Your task to perform on an android device: In the Google Maps app, find the "Pete's Kitchen" place for dinner.
Image 0: 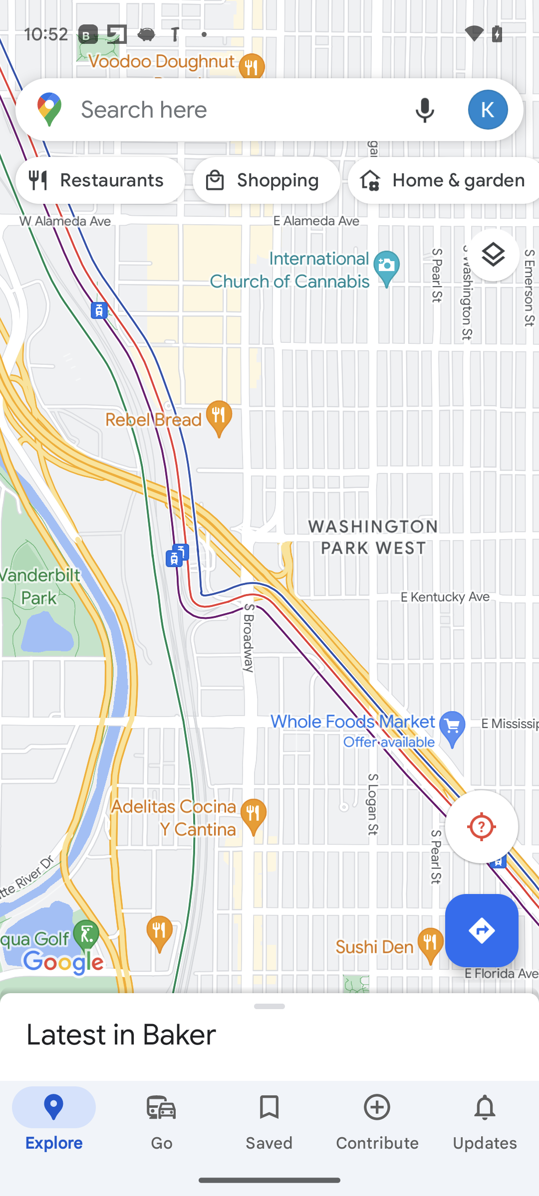
Click on the search bar.
Step 0: click (237, 109)
Image 1: 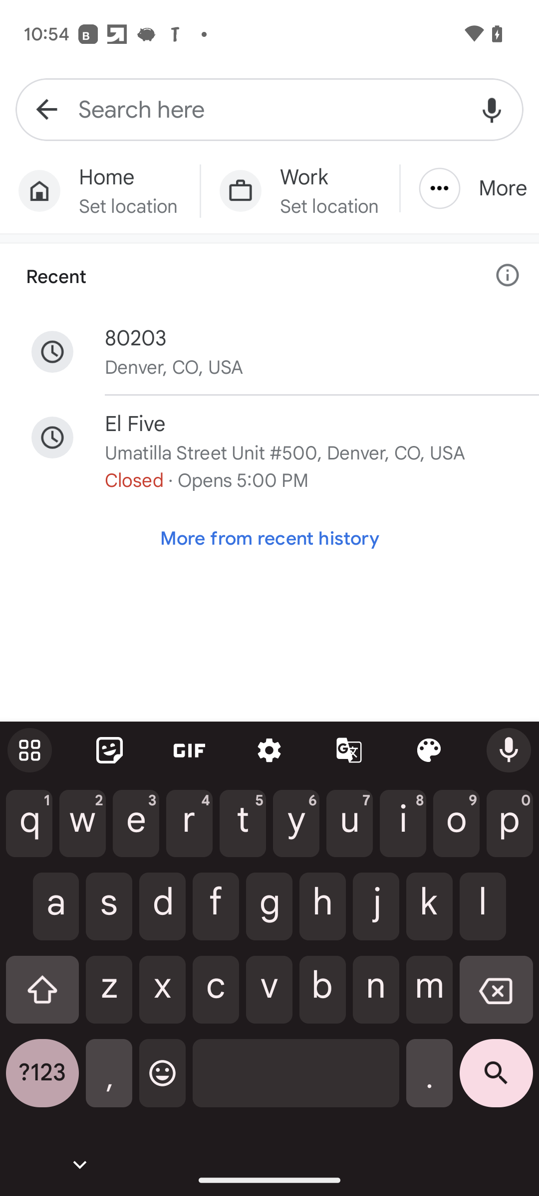
Enter Pete's Kitchen in the search bar.
Step 1: type "Pete's Kitchen"
Image 2: 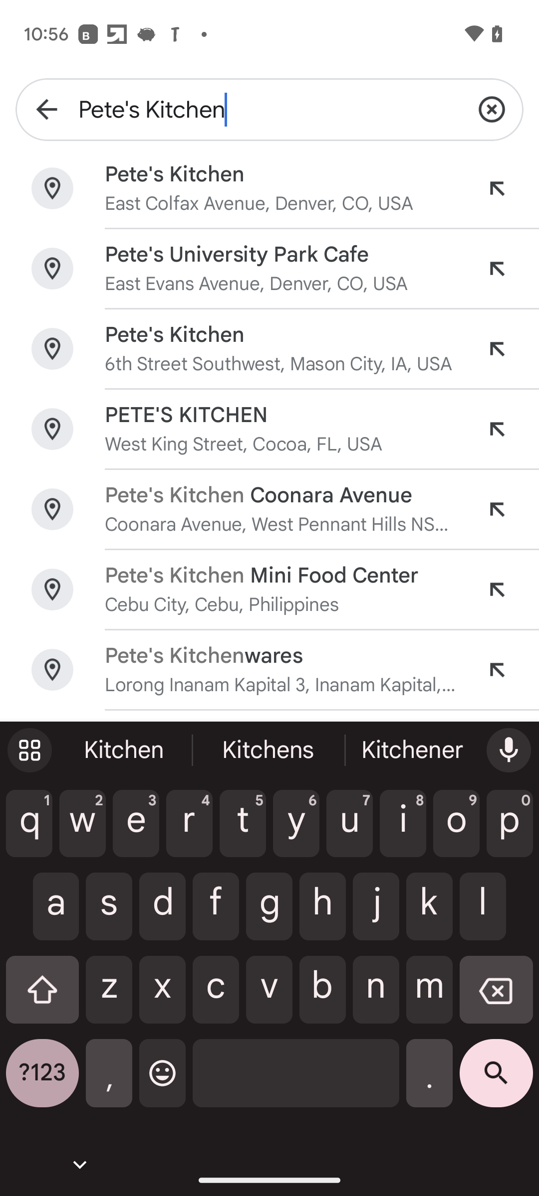
Click on the first option.
Step 2: click (259, 203)